Your task to perform on an android device: Although the reviews are fine, I am not sure if I should buy the regular-fit non-iron striped shirt; hence, add this shirt to my wishlist in the M&S app in case I change my mind in the future.
Image 0: 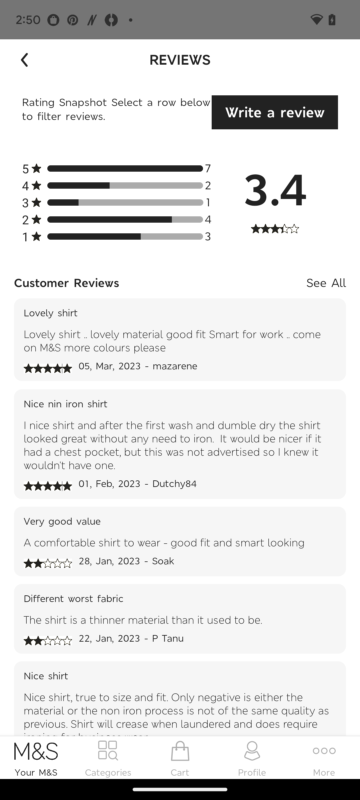
Click on the back button.
Step 0: click (25, 60)
Image 1: 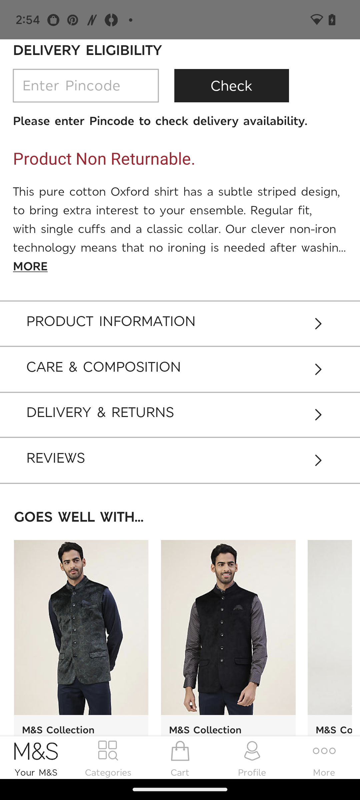
Swipe up to view the shirt.
Step 1: scroll up
Image 2: 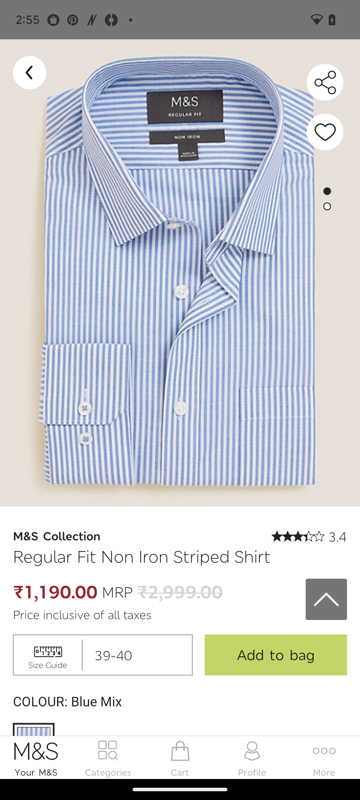
Click on the heart icon.
Step 2: click (325, 132)